Your task to perform on an android device: View the meeting schedule
Image 0: 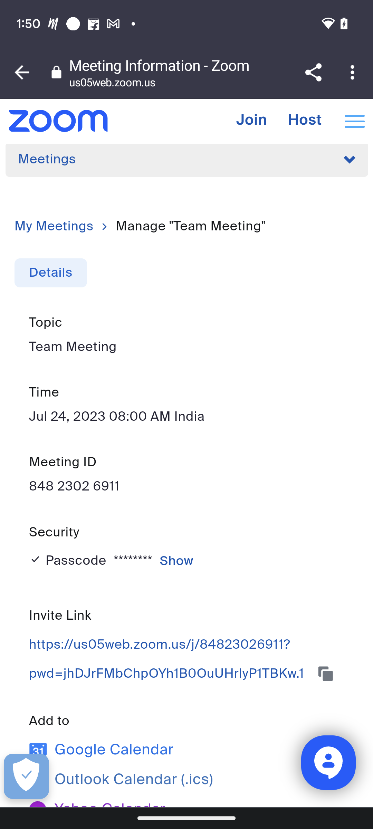
Go back to see the meeting schedule in the meeting tab.
Step 0: press back button
Image 1: 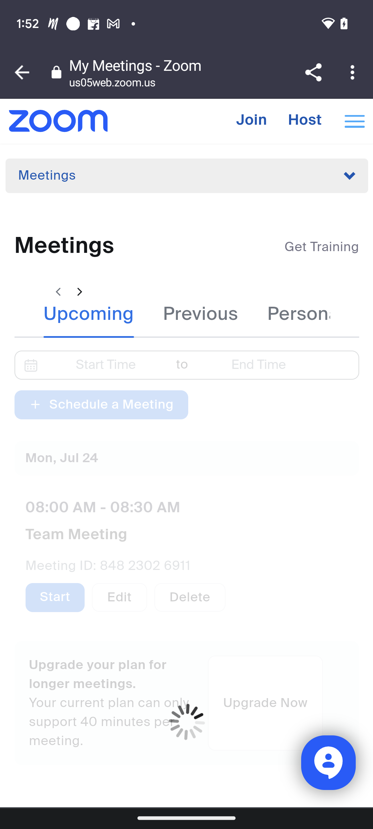
Go back to see the meeting schedule in the meeting tab.
Step 1: wait